Your task to perform on an android device: Sign out of the Gmail account from the calendar app.
Image 0: 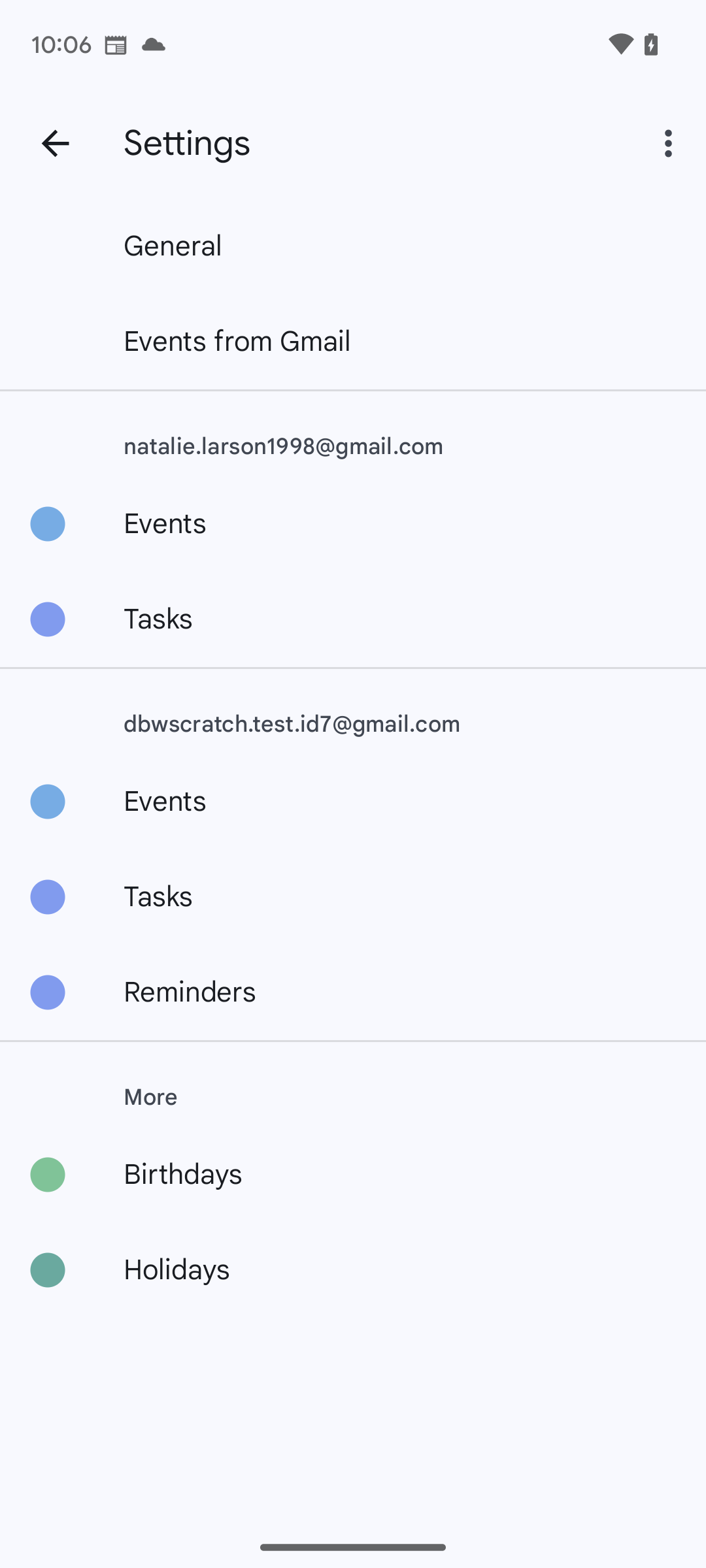
Go back to the home screen of the app.
Step 0: press back button
Image 1: 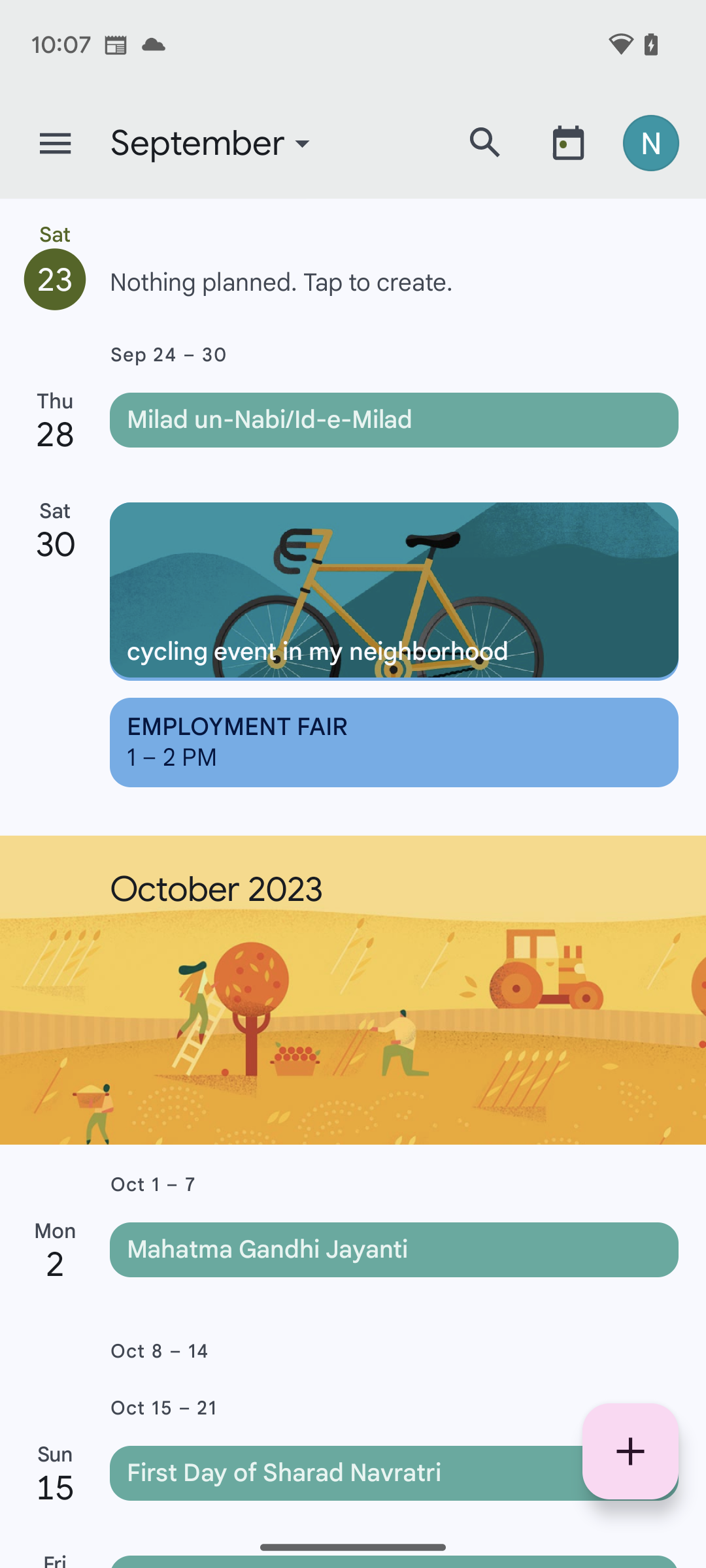
Click on the account icon at the top-right side of the screen.
Step 1: click (658, 142)
Image 2: 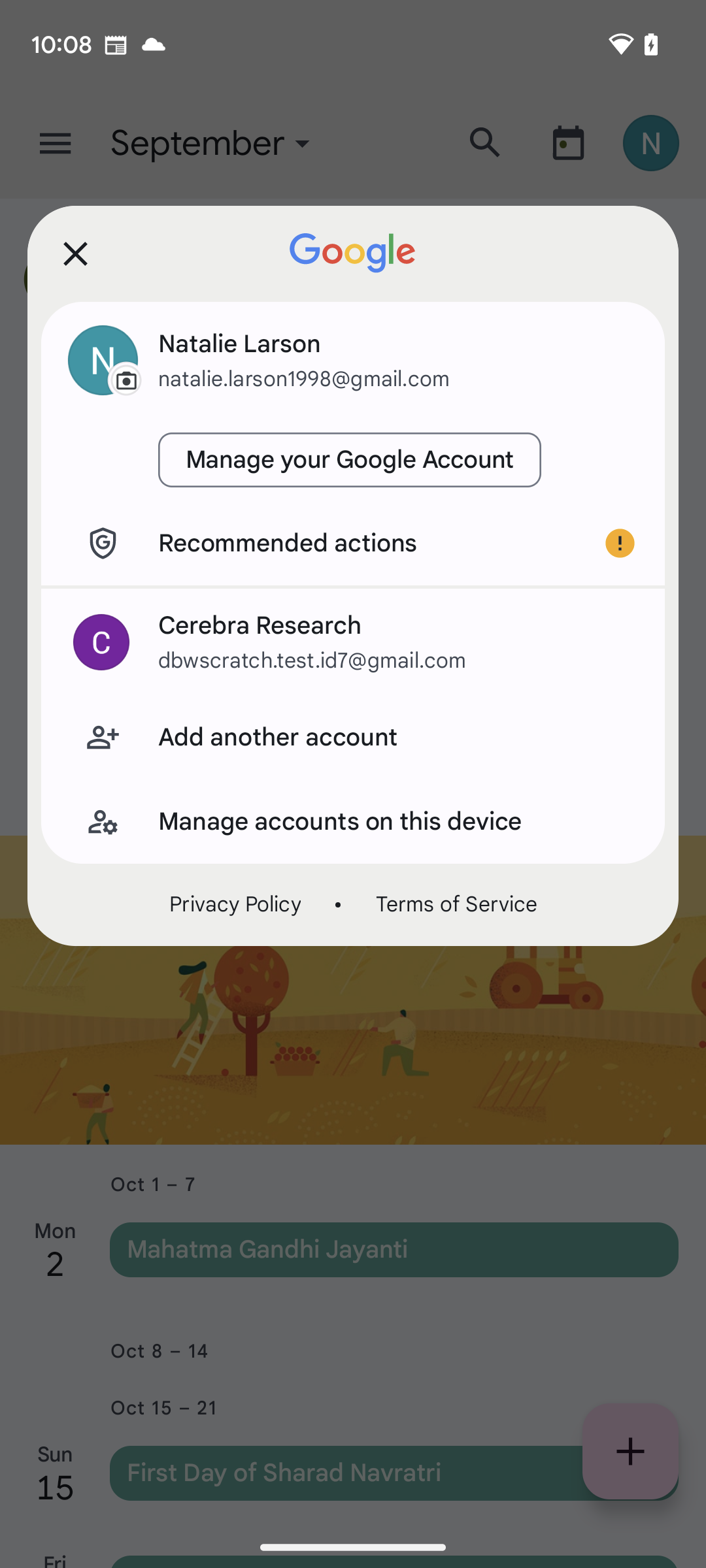
Click on manage accounts on this device tab.
Step 2: click (397, 821)
Image 3: 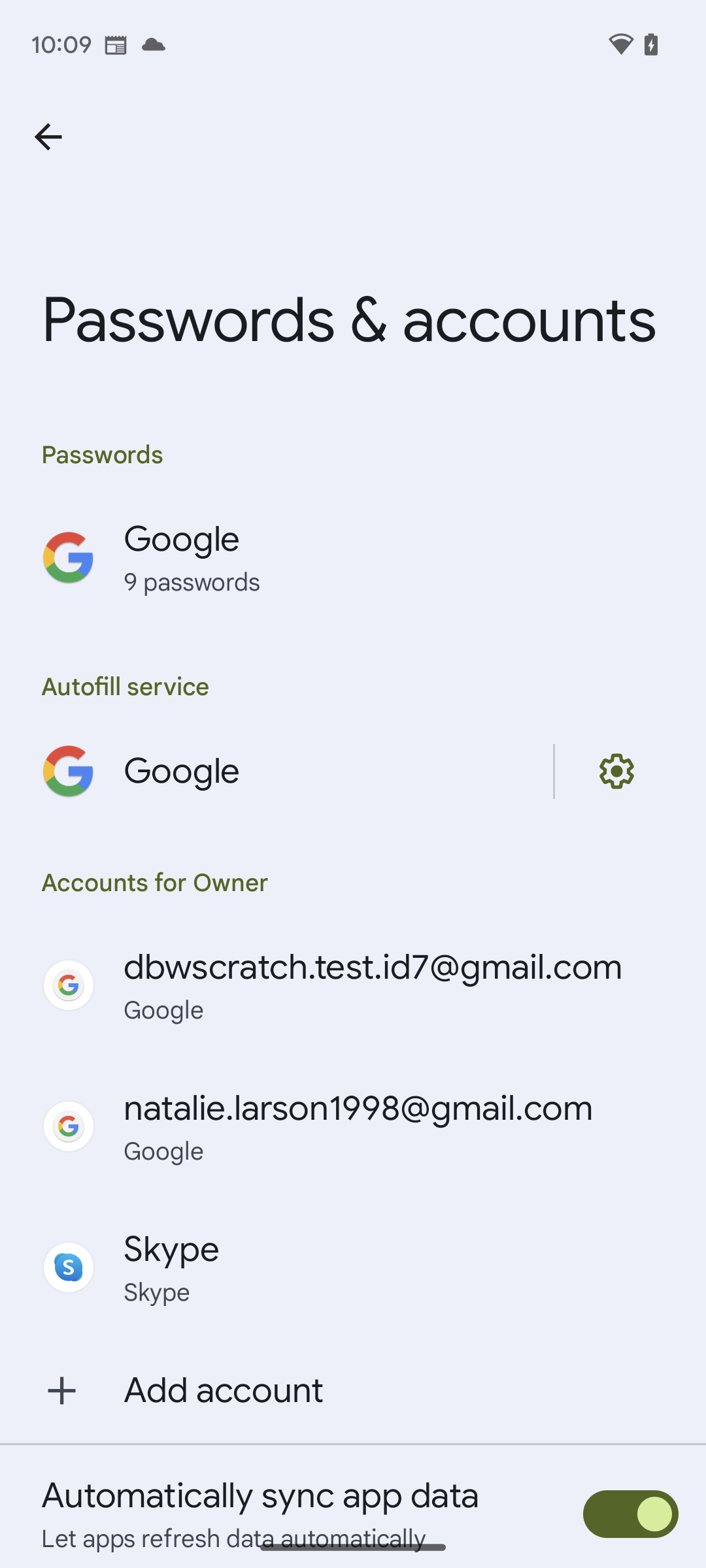
Click on the mail natalie.larson1998@gmail.com.
Step 3: click (358, 1108)
Image 4: 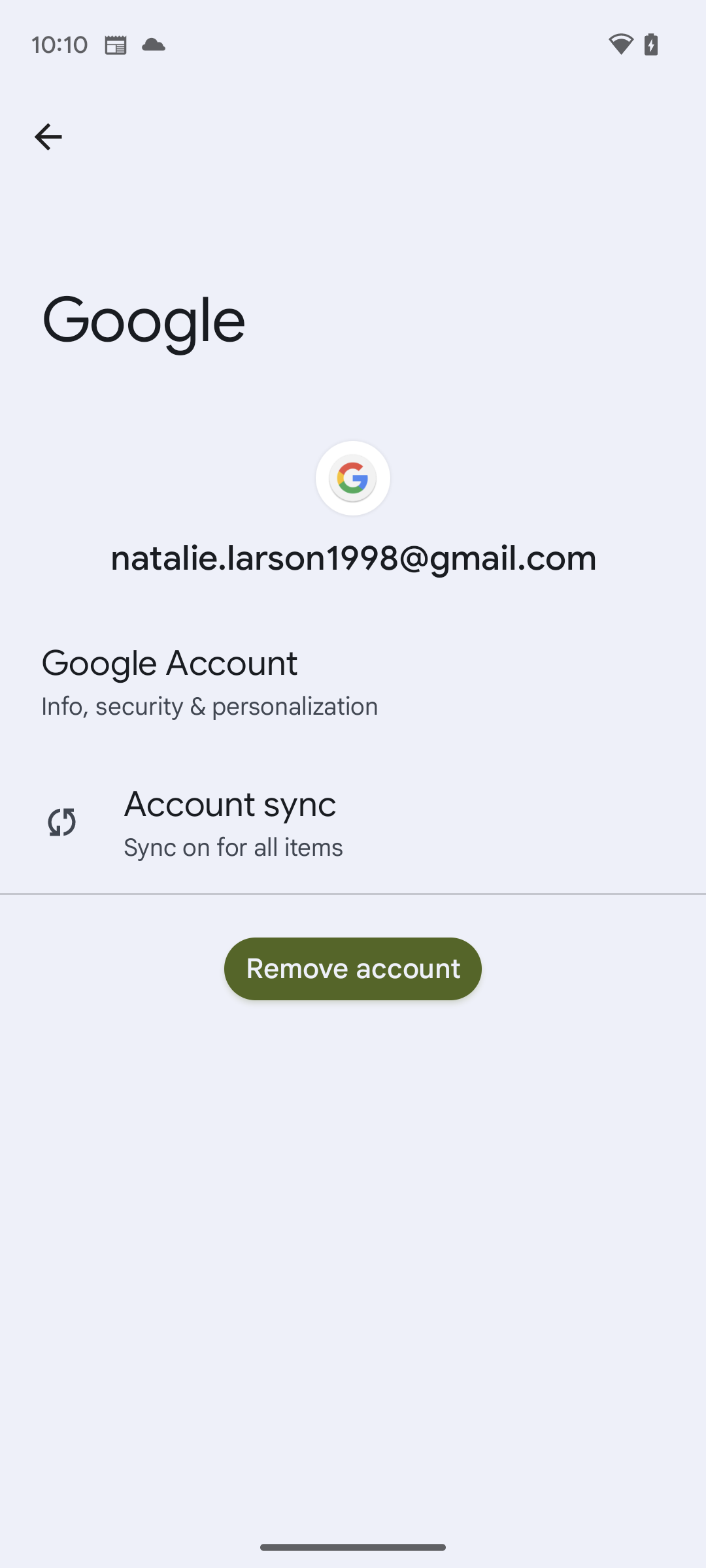
Click on Remove account.
Step 4: click (353, 968)
Image 5: 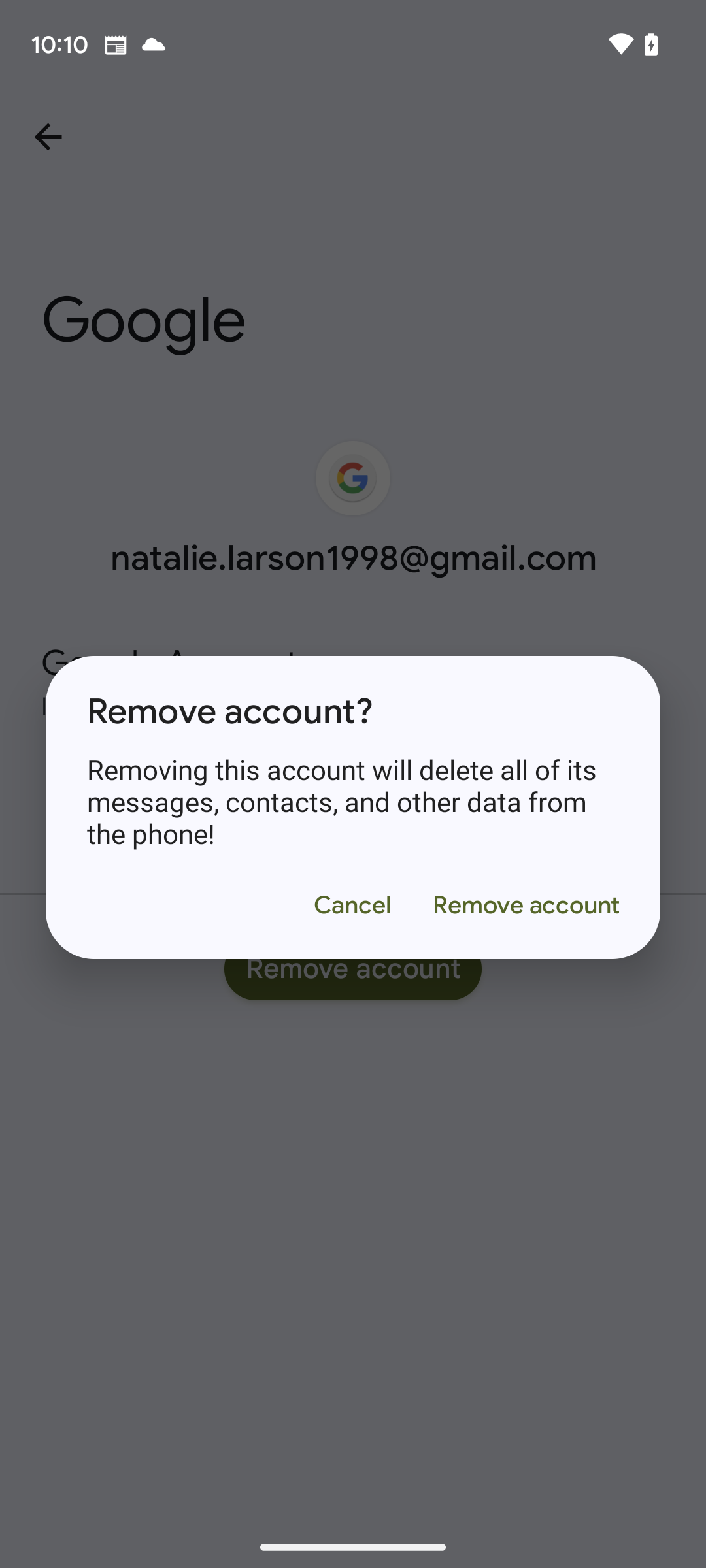
Select Remove account on the pop-up.
Step 5: click (525, 905)